Your task to perform on an android device: I am left with no sneakers. Search for men's sneakers in the Adidas app.
Image 0: 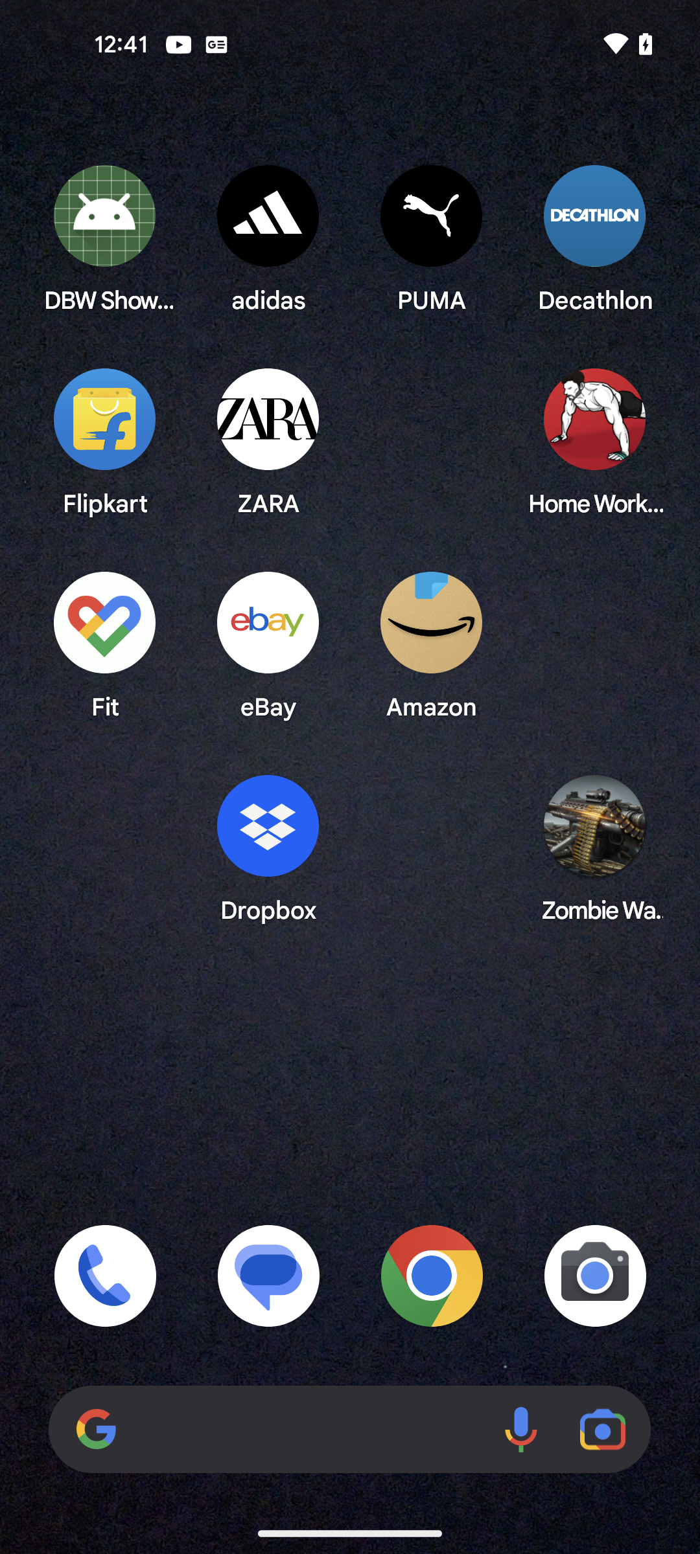
Open the Adidas app
Step 0: open app "adidas"
Image 1: 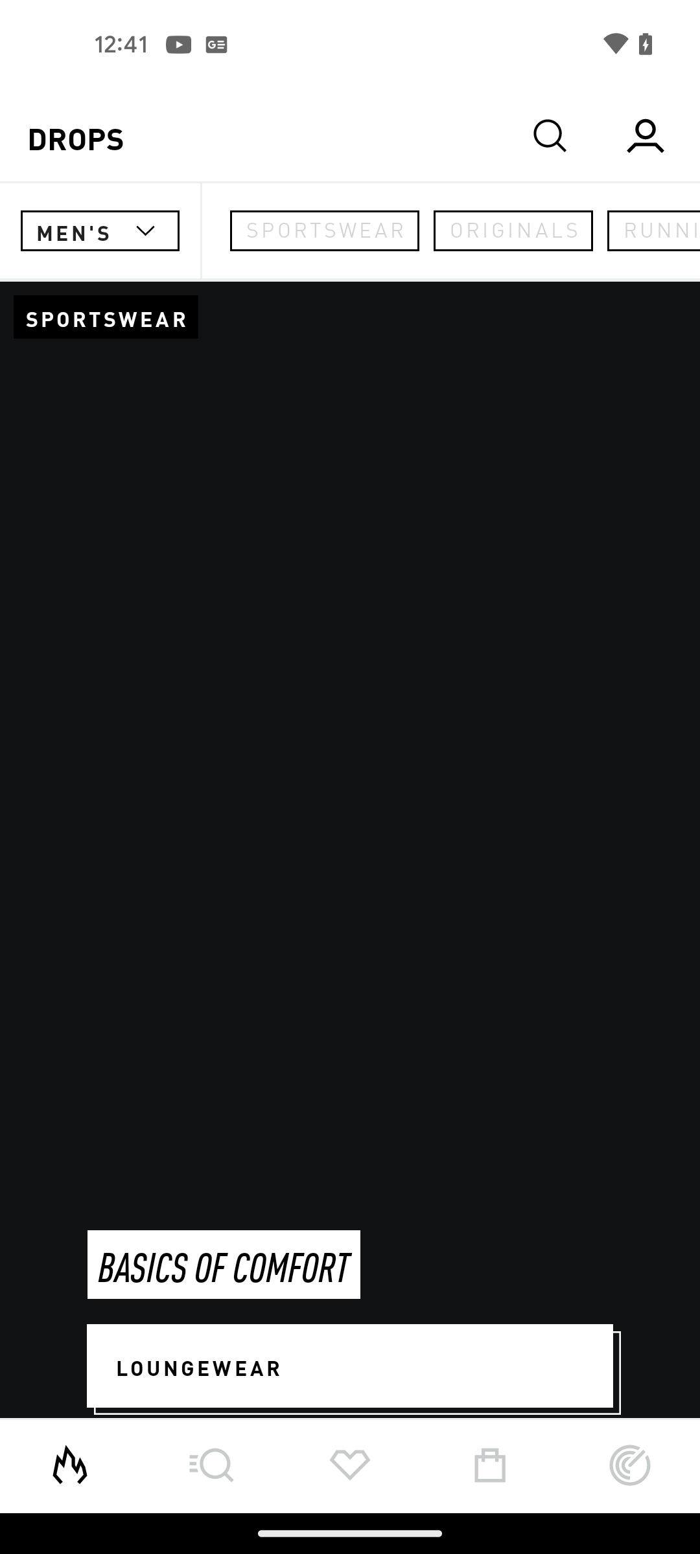
Click on the search icon at the top of the screen
Step 1: click (550, 135)
Image 2: 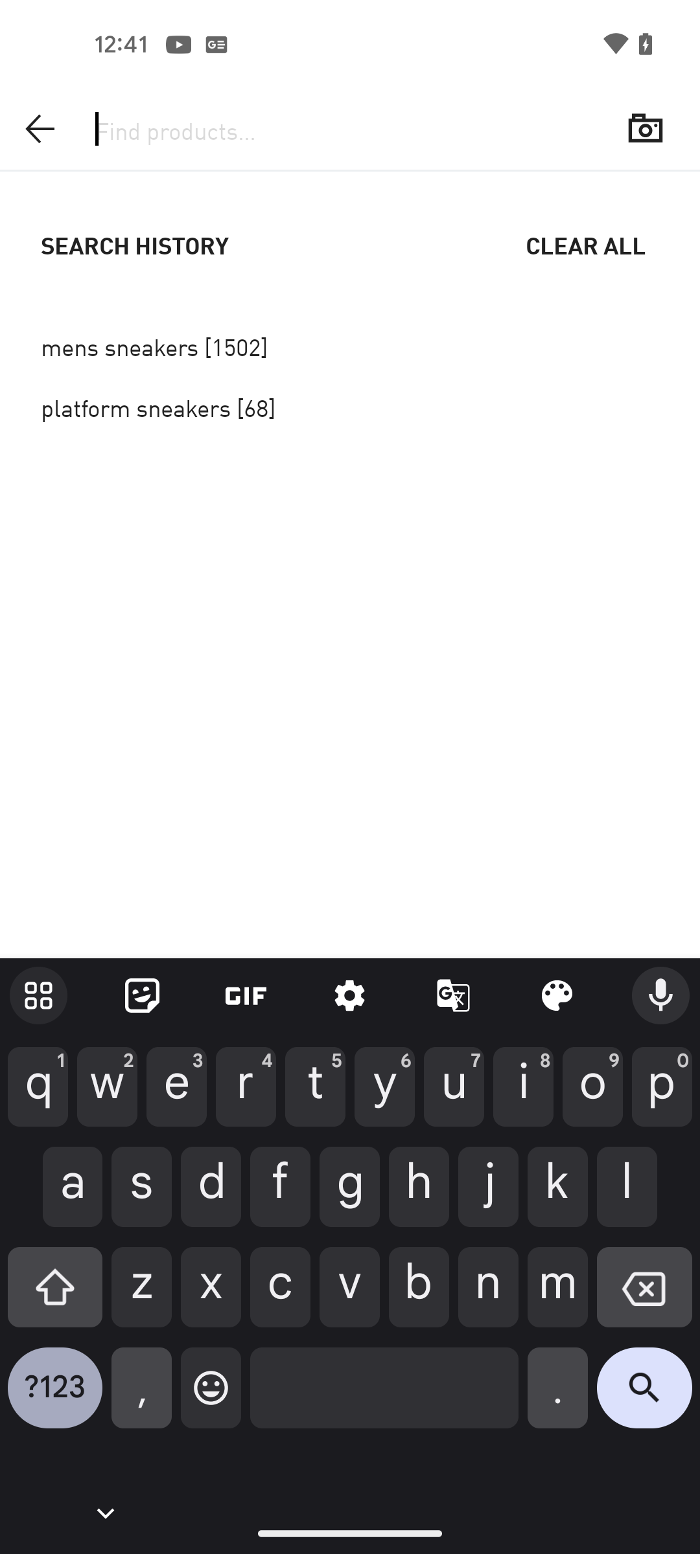
Search for Men's Sneakers in the search bar
Step 2: type "Men's Sneakers"
Image 4: 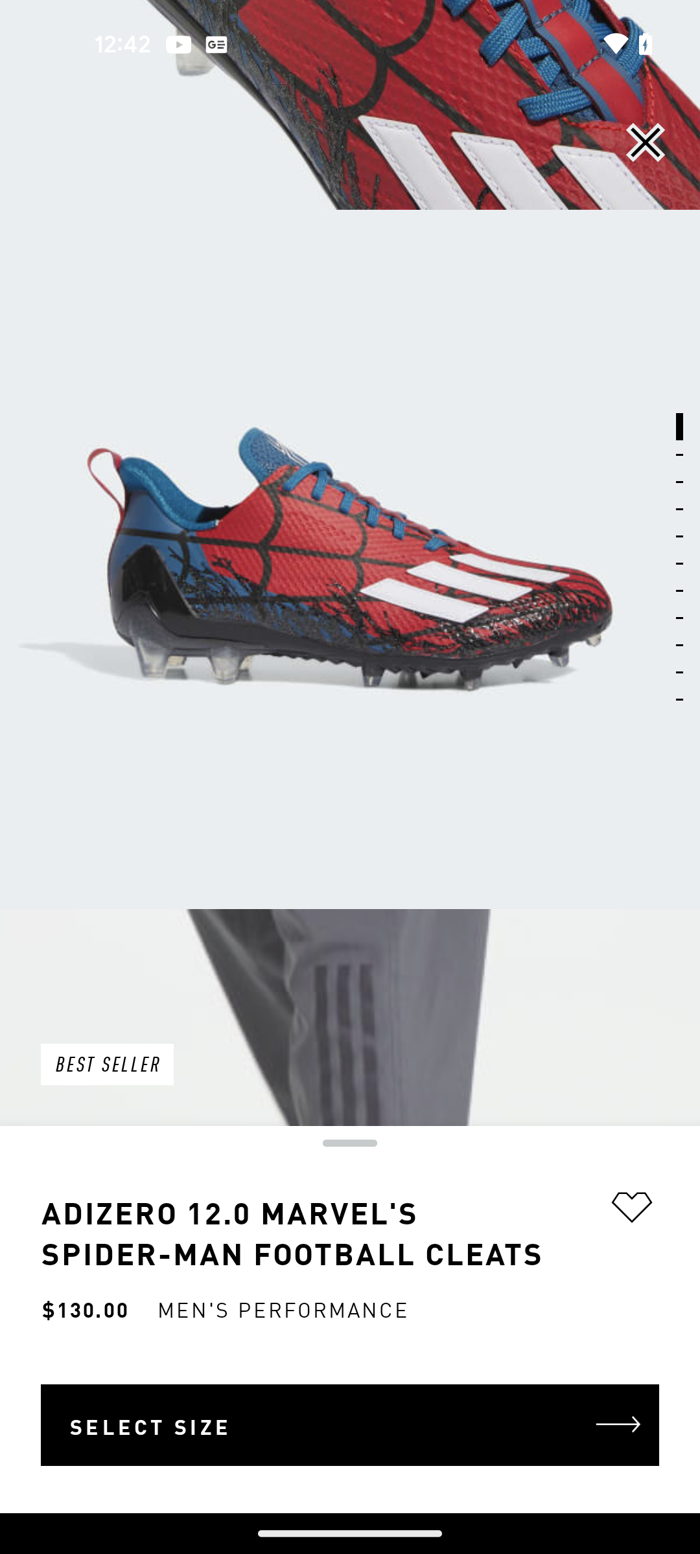
Close the Ad
Step 4: click (640, 159)
Image 5: 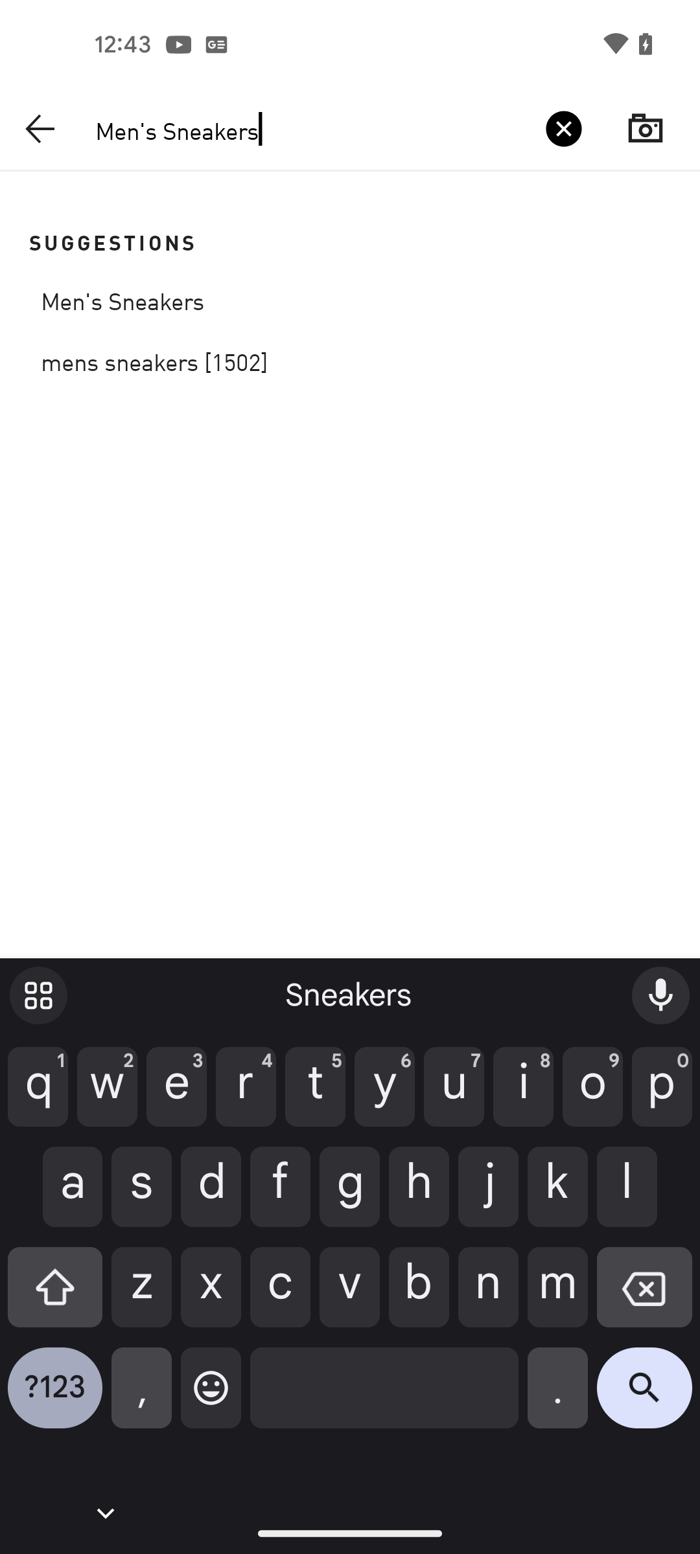
Click on the search button at the bottom right corner of the keyboard
Step 5: click (644, 1397)